Your task to perform on an android device: In the Rome2Rio app, Search for the Innsbruck to Sankt Polten Bus on August 17, 2023, at 7:25 a.m. in Austria
Image 0: 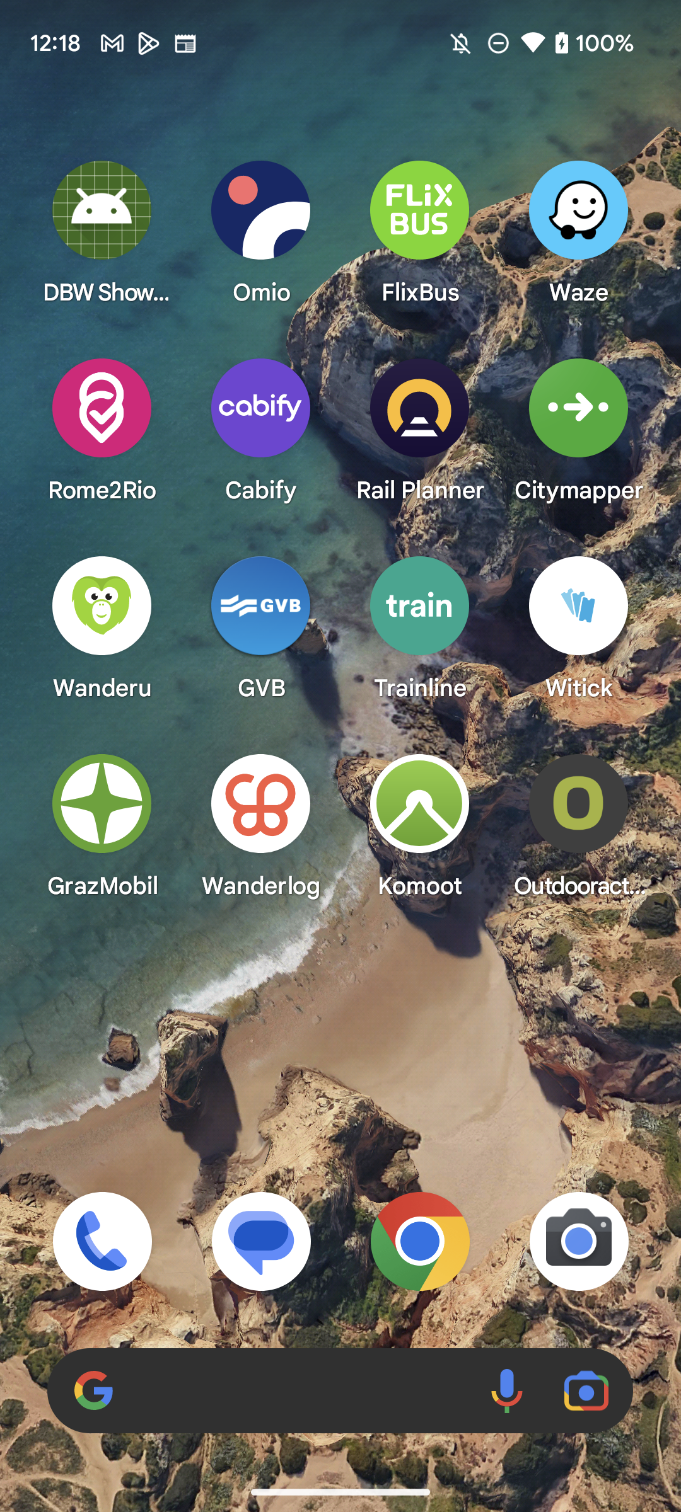
Open the Rome2Rio app
Step 0: open app "Rome2Rio"
Image 1: 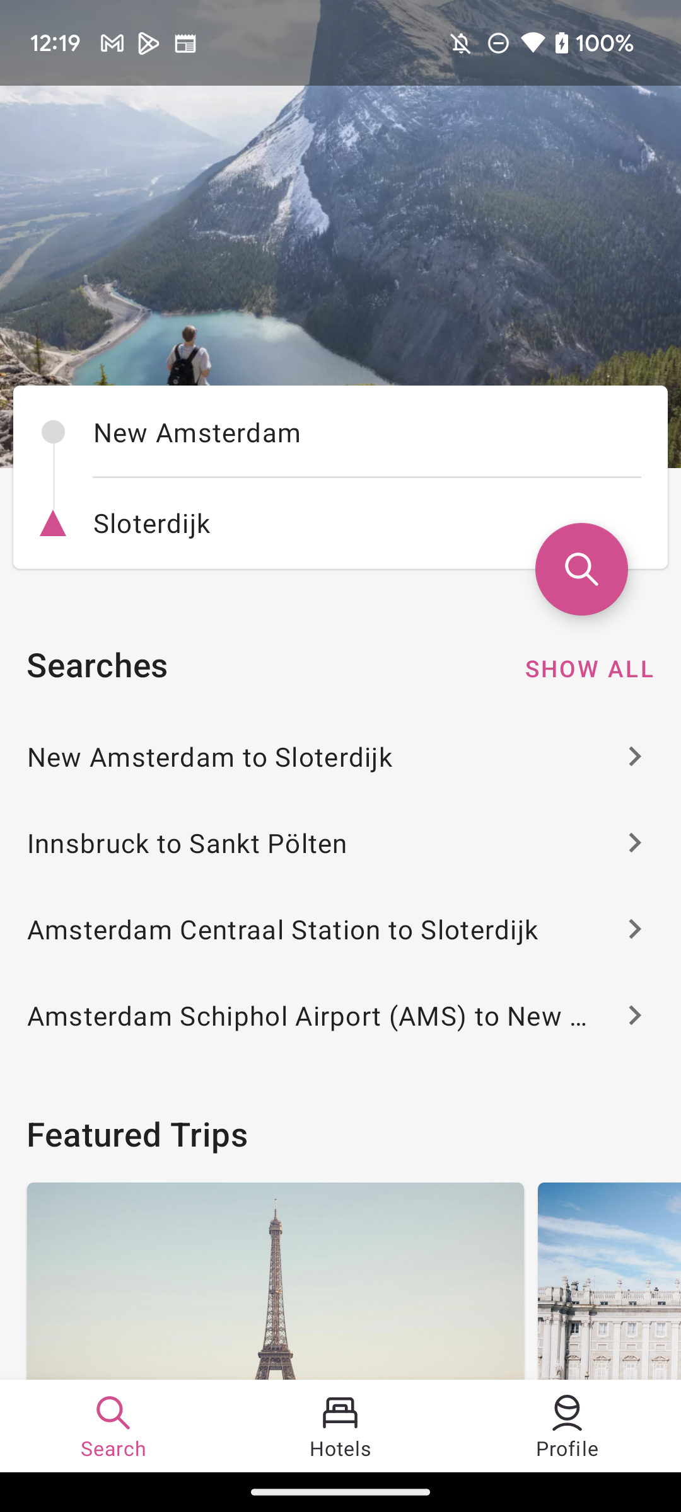
Click on the New Amsterdam option
Step 1: click (366, 432)
Image 2: 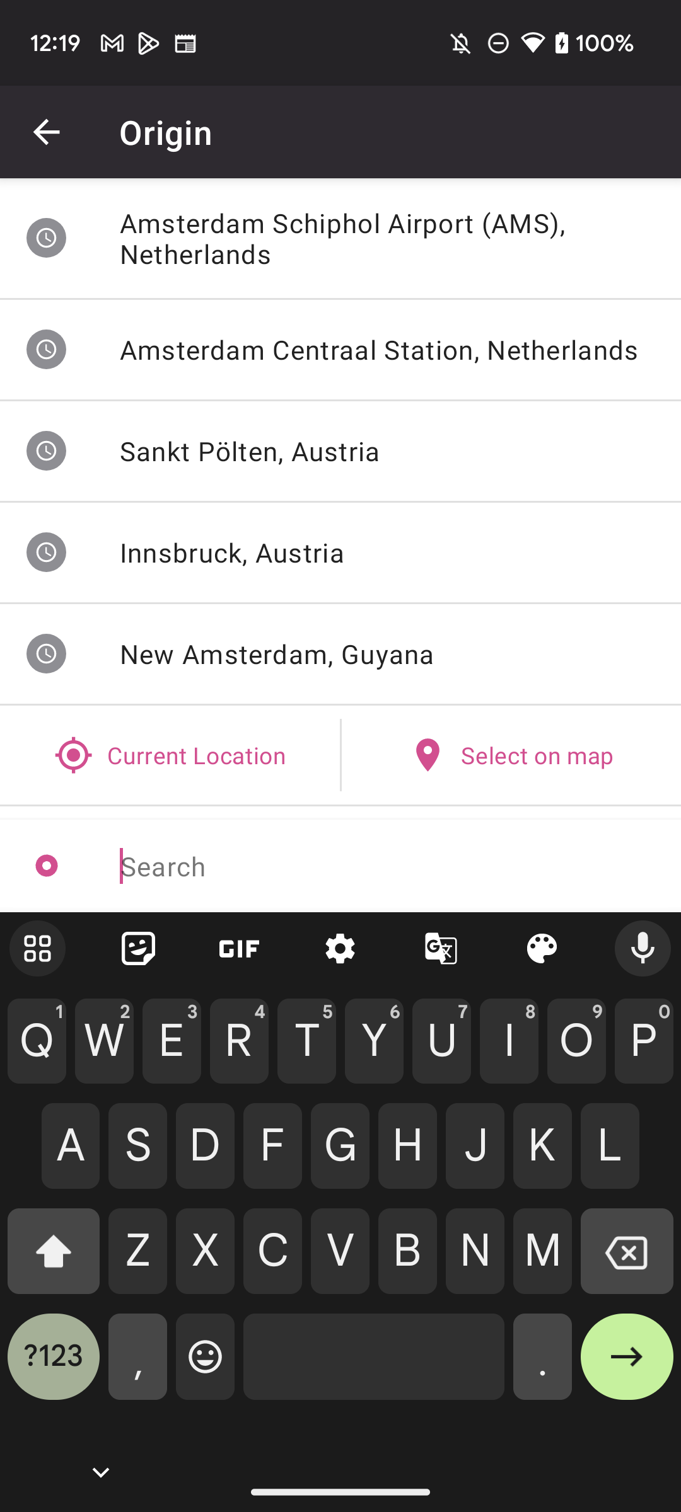
Type "Innsbruck" in search bar
Step 2: type "Innsbruck"
Image 5: 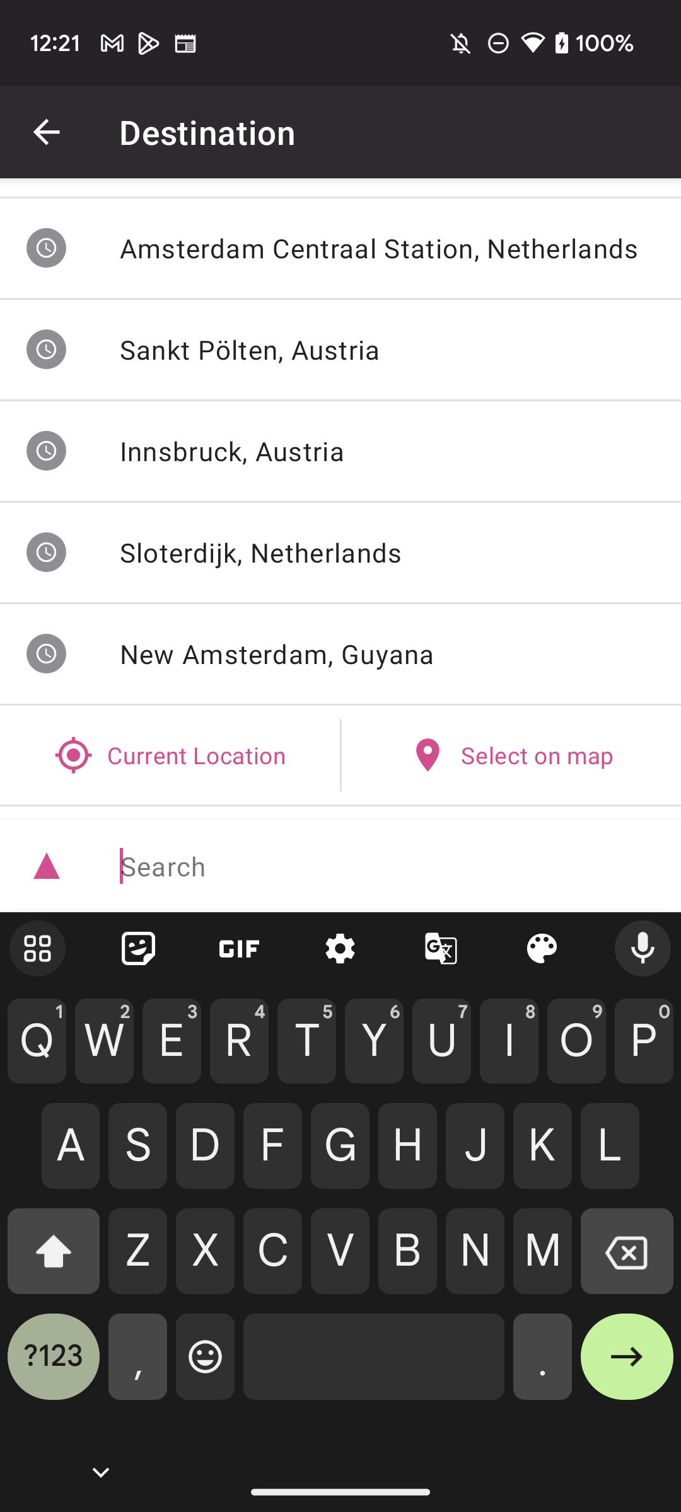
Type " Sankt Polten" in search bar
Step 5: type " Sankt Polten "
Image 6: 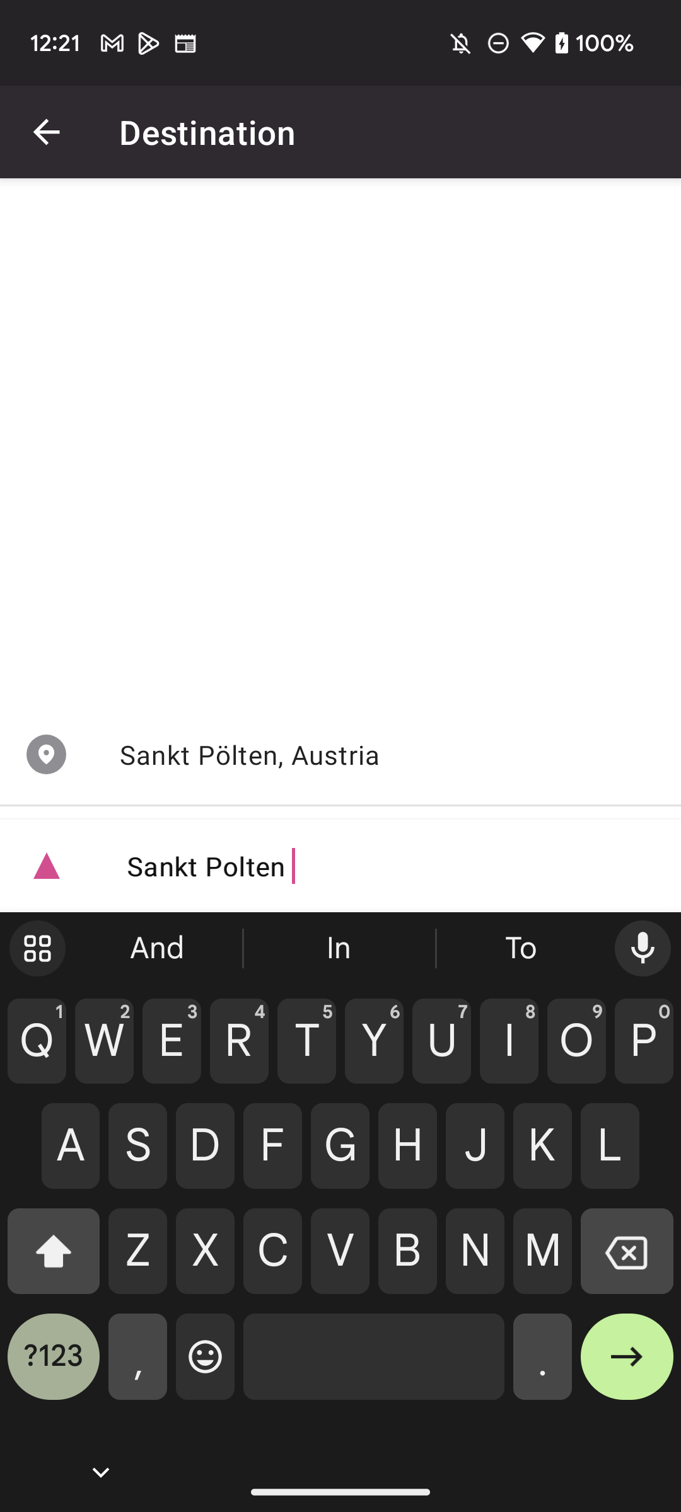
Click on the Sankt Polten, Austria result
Step 6: click (340, 755)
Image 7: 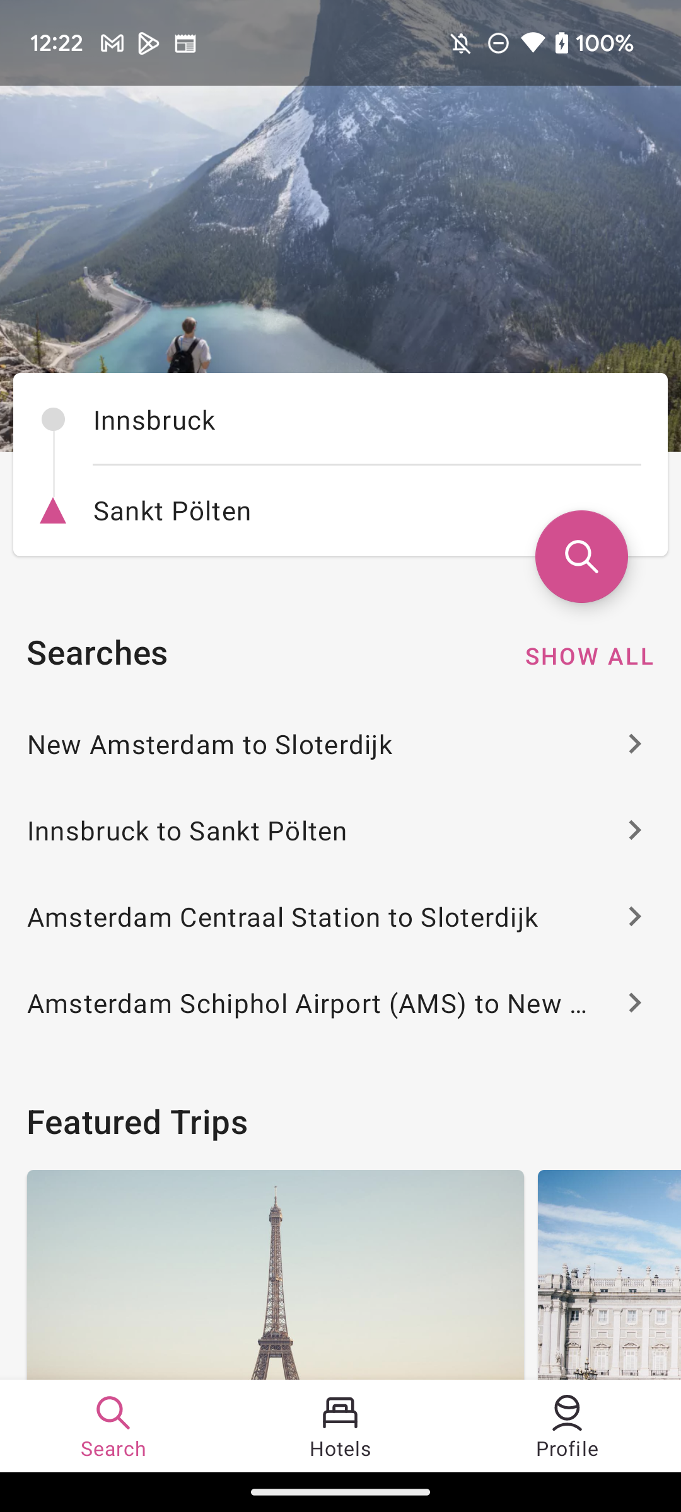
Click on the search icon
Step 7: click (571, 568)
Image 9: 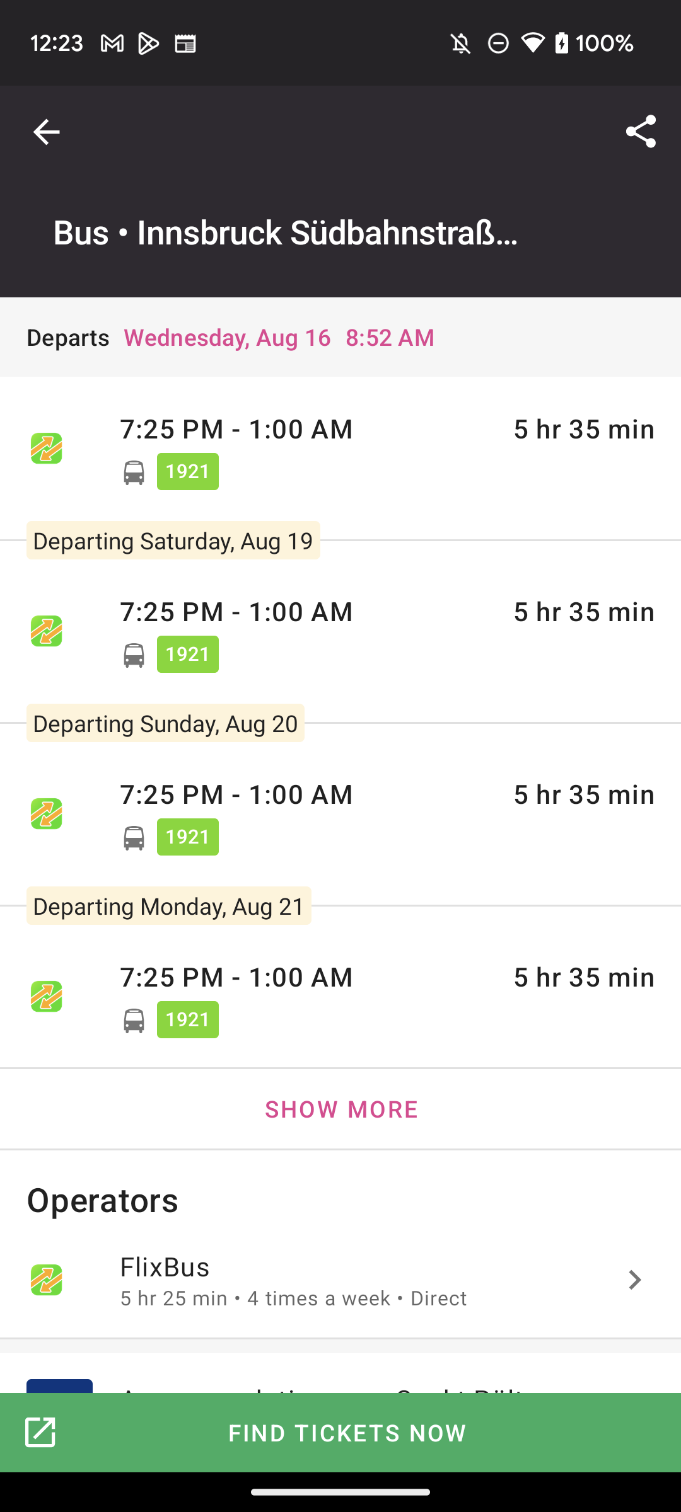
Click on the Departs date to view the calendar
Step 9: click (227, 337)
Image 10: 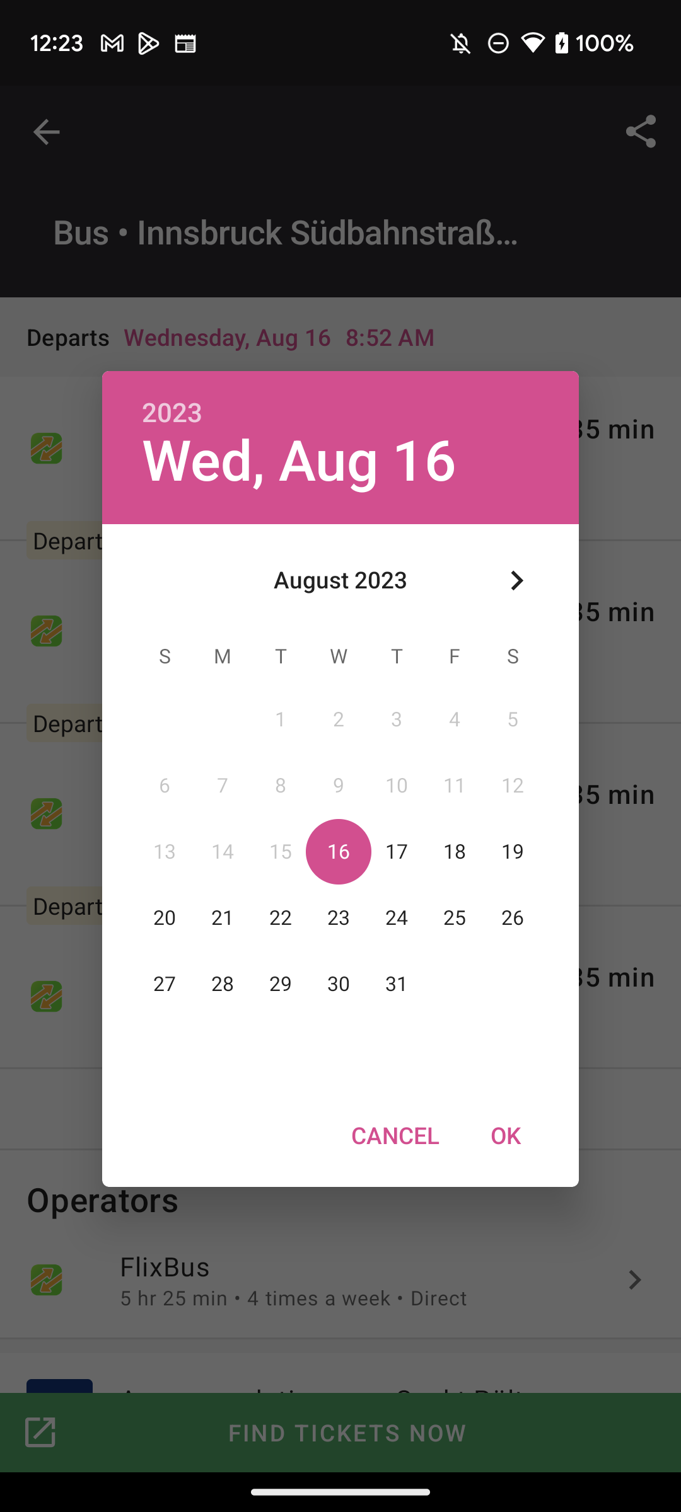
Click on the 17 date of August 2023
Step 10: click (397, 852)
Image 11: 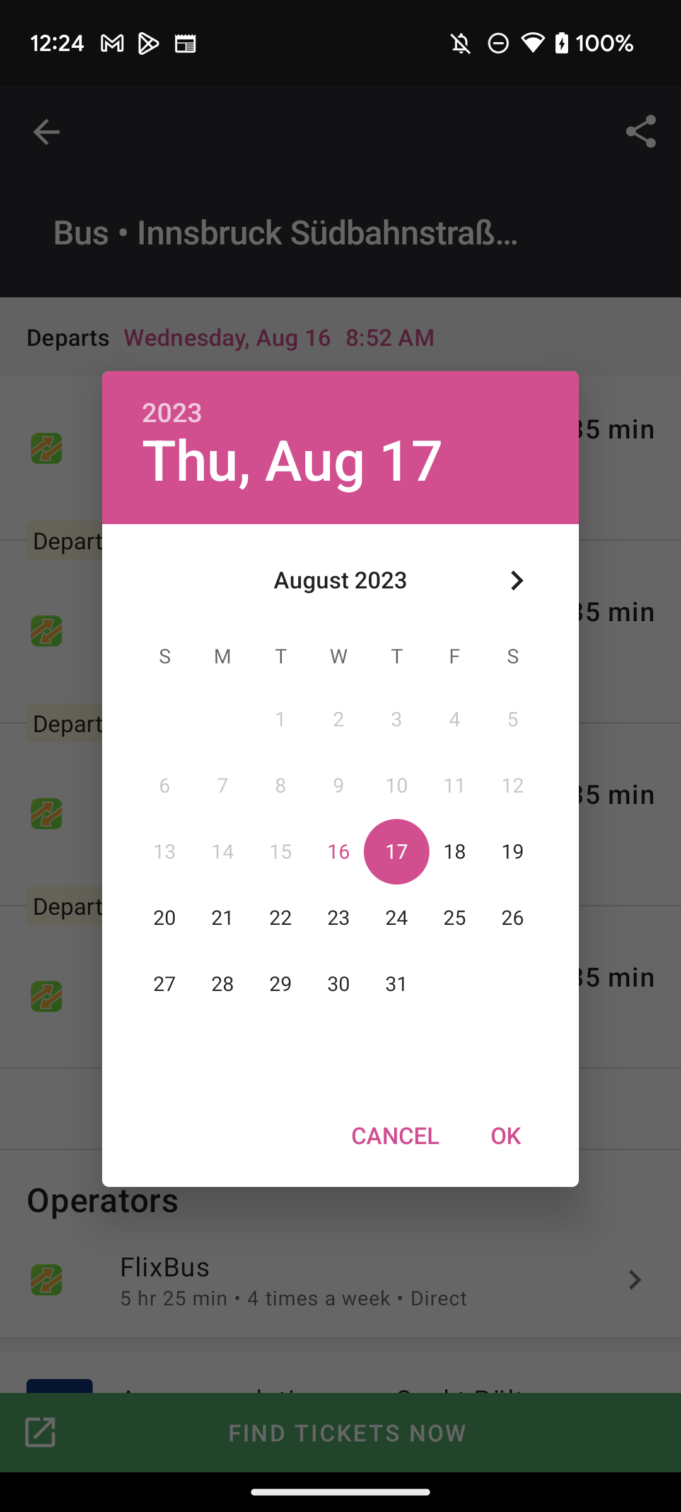
Click on the ok button 
Step 11: click (506, 1135)
Image 13: 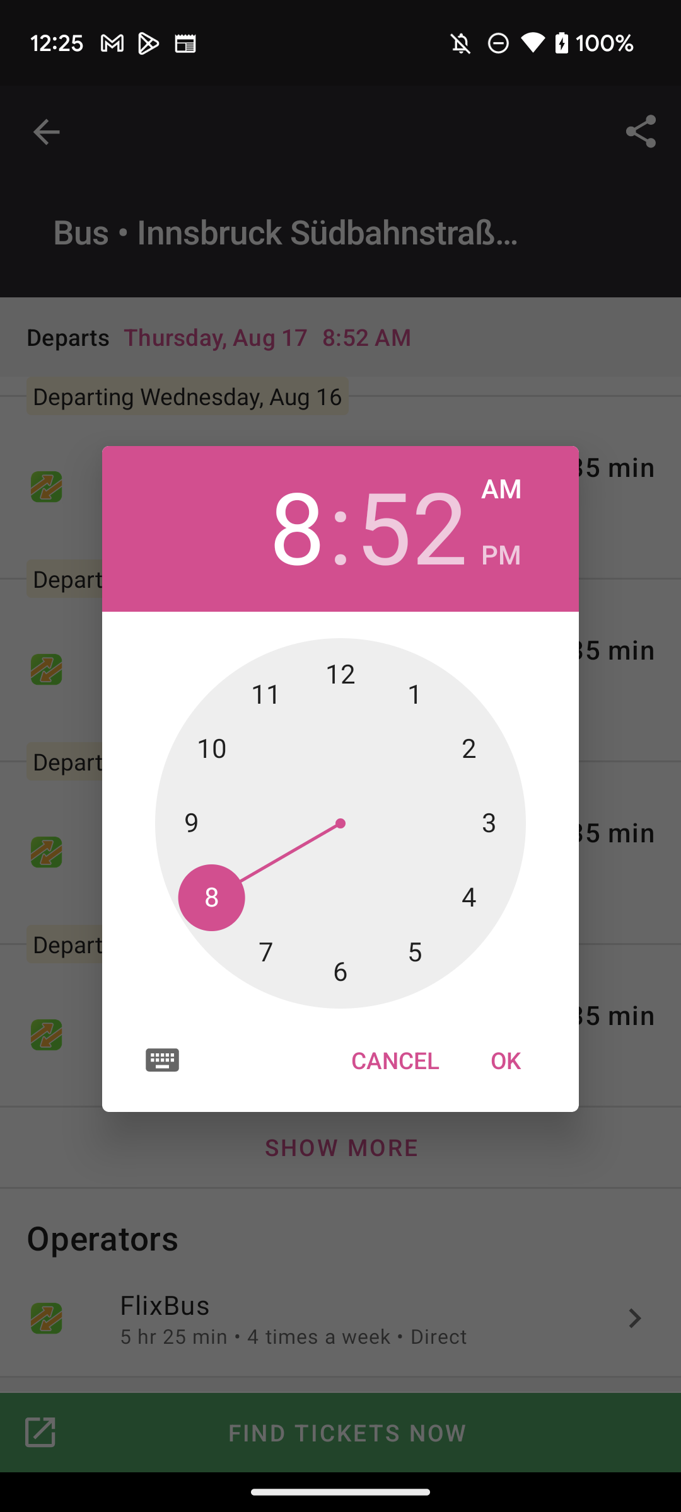
Click on the 7 hour
Step 13: click (265, 947)
Image 14: 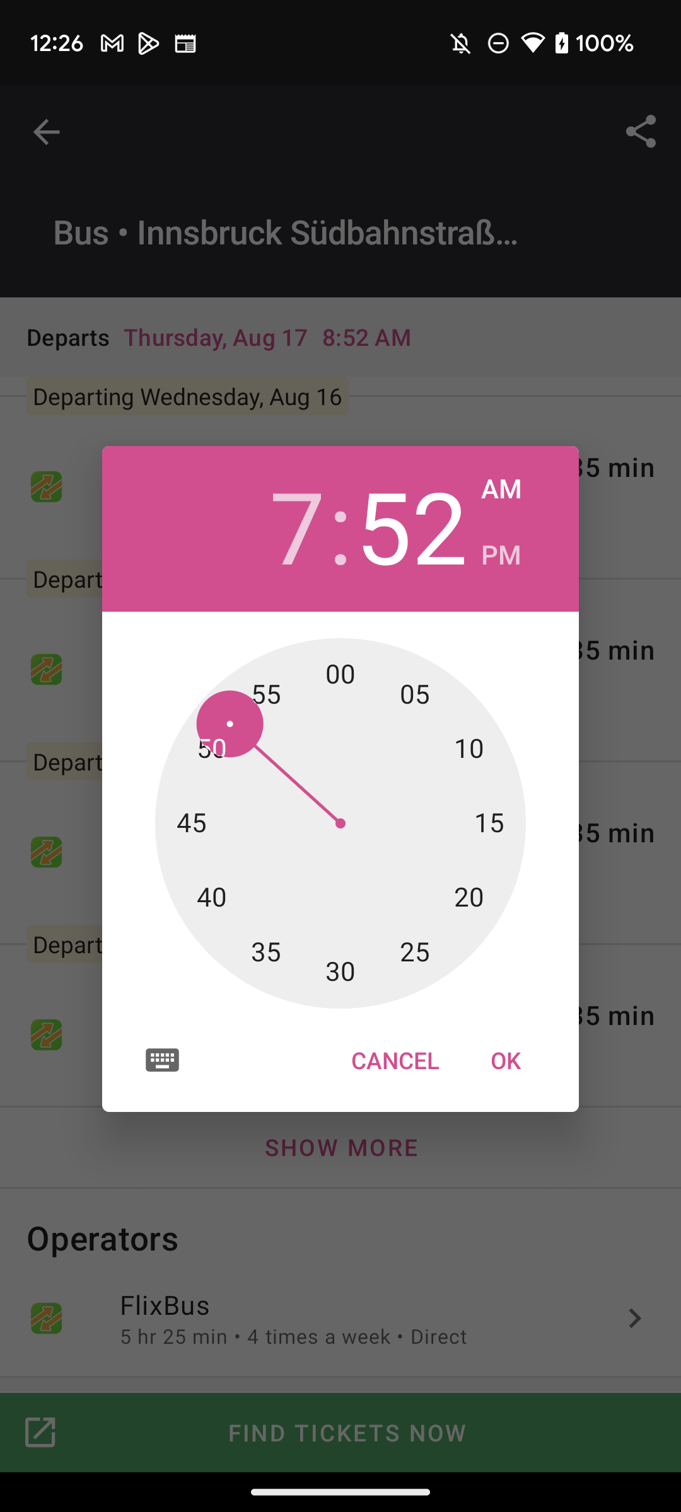
Click on the 25 minutes
Step 14: click (415, 951)